Your task to perform on an android device: In the Amazon app, look for a bodycon party dress for me.
Image 0: 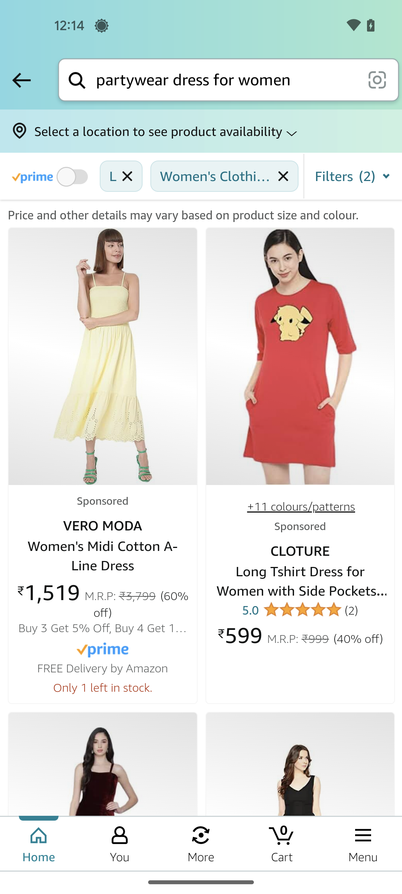
Swipe up to view bodycon party wear dress
Step 0: scroll down
Image 1: 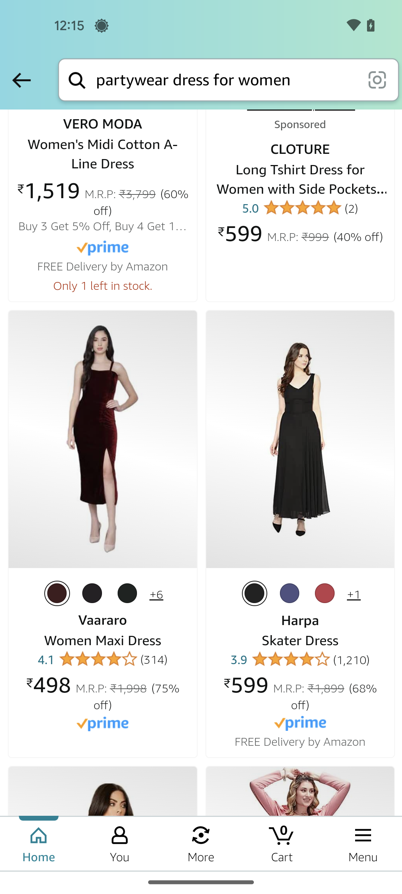
Swipe up to view bodycon party wear dress
Step 1: scroll down
Image 2: 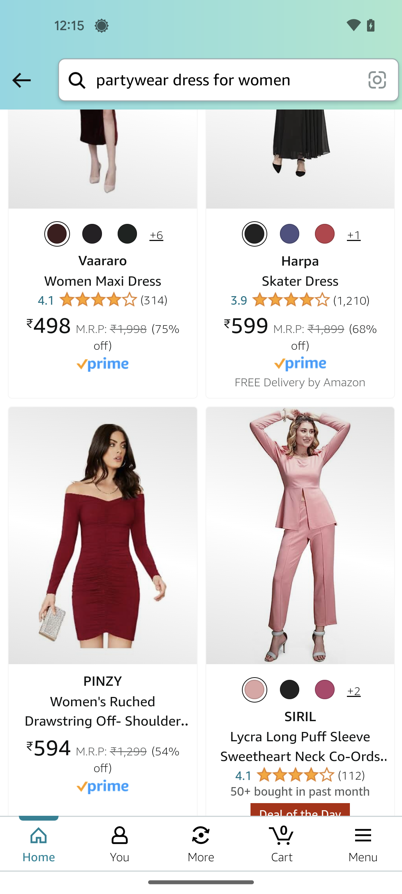
Swipe up to view bodycon party wear dress
Step 2: scroll down
Image 3: 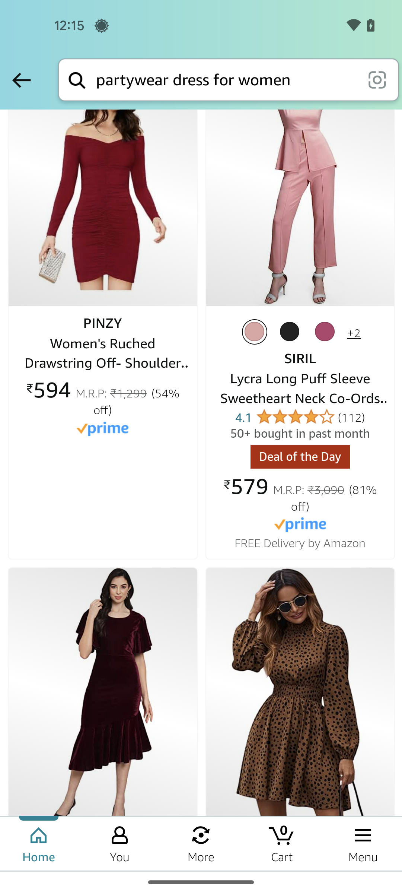
Swipe up to view bodycon party wear dress
Step 3: scroll down
Image 4: 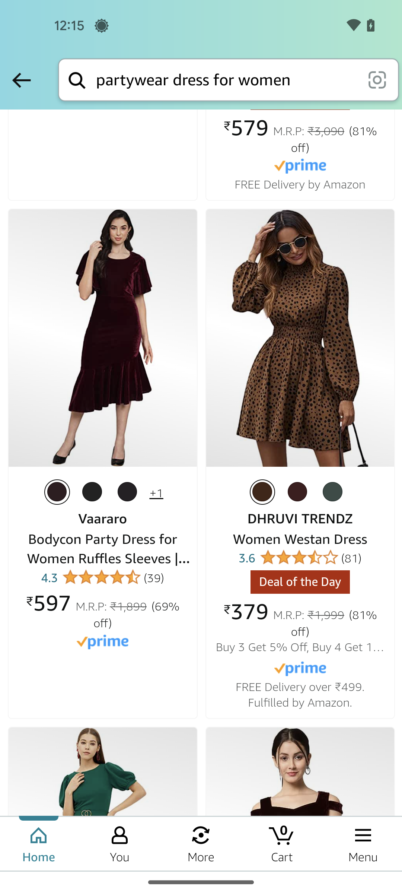
Tap on the bodycon party dress
Step 4: click (102, 338)